Your task to perform on an android device: I want to change the title of recording my audio and Add  by Movie name
Image 0: 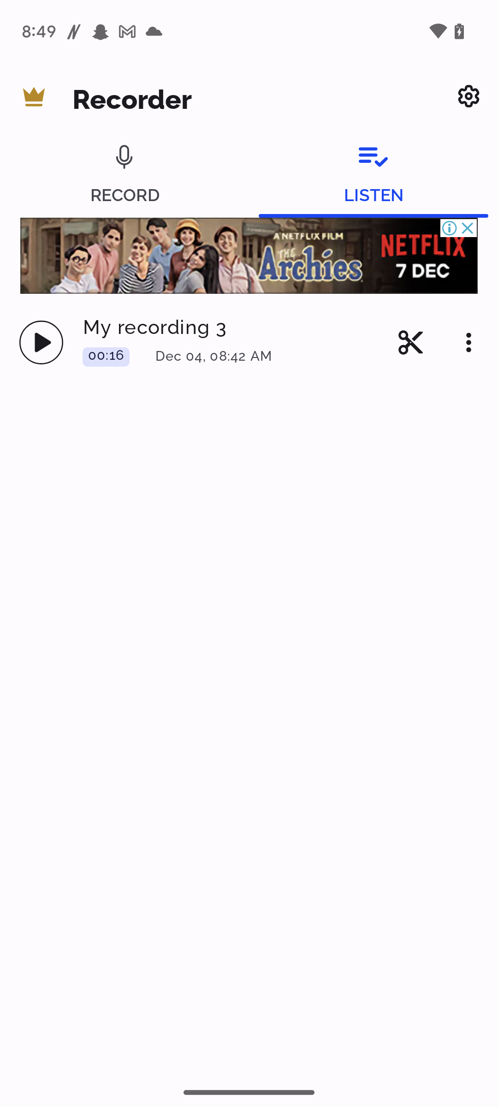
Click on the menu bar of My recording 
Step 0: click (459, 339)
Image 1: 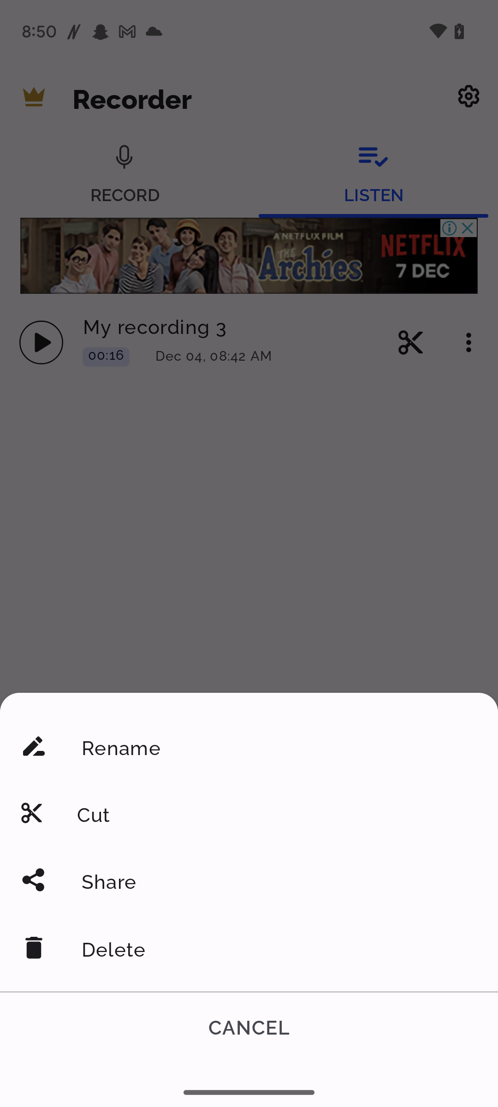
Click on the Rename option 
Step 1: click (249, 746)
Image 2: 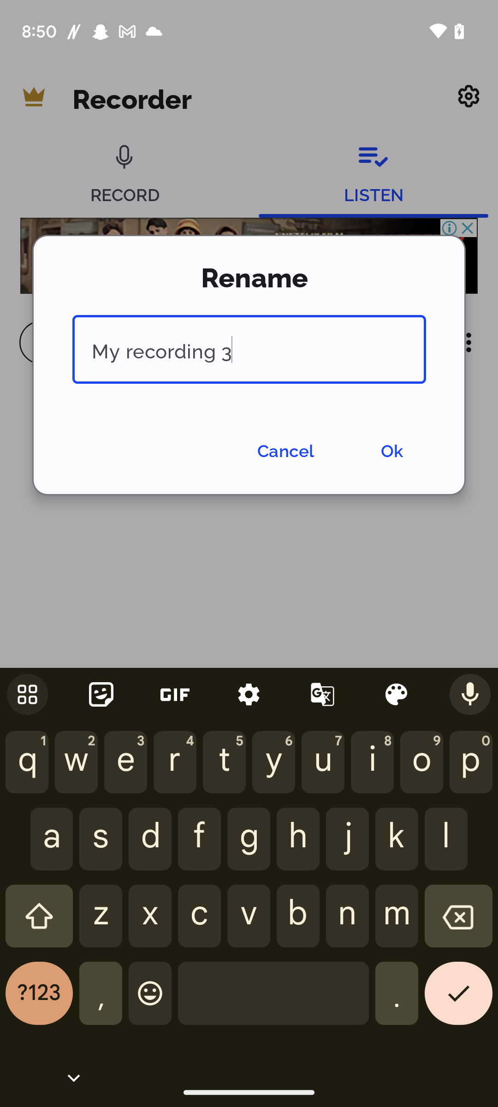
Type Movie Name in rename 
Step 2: type "Movie Name"
Image 3: 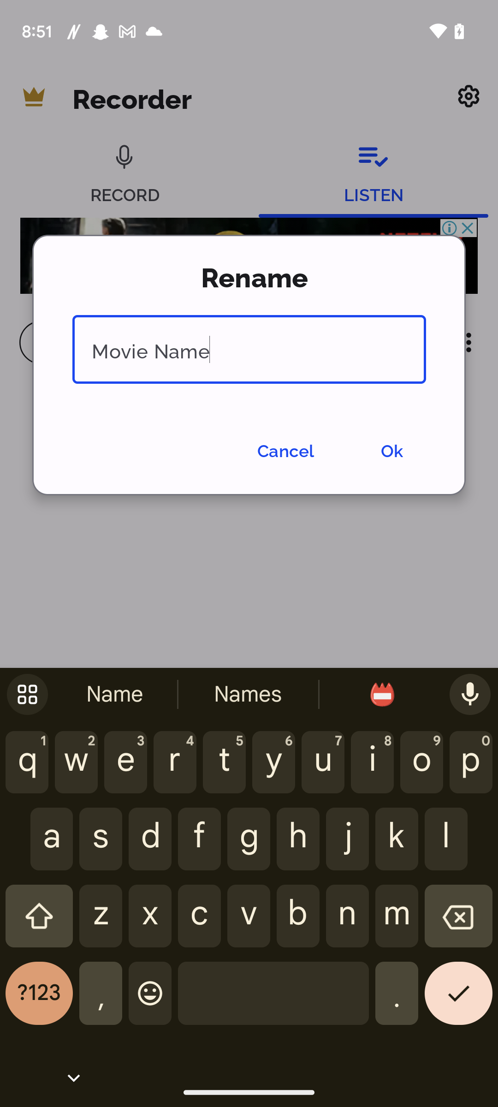
Click on the Ok button 
Step 3: click (392, 449)